Your task to perform on an android device: Due to time constraints, I was unable to take breaks, therefore the plan had to be rescheduled. Save the Barcelona property you want to stay at with the Rentalia app.
Image 0: 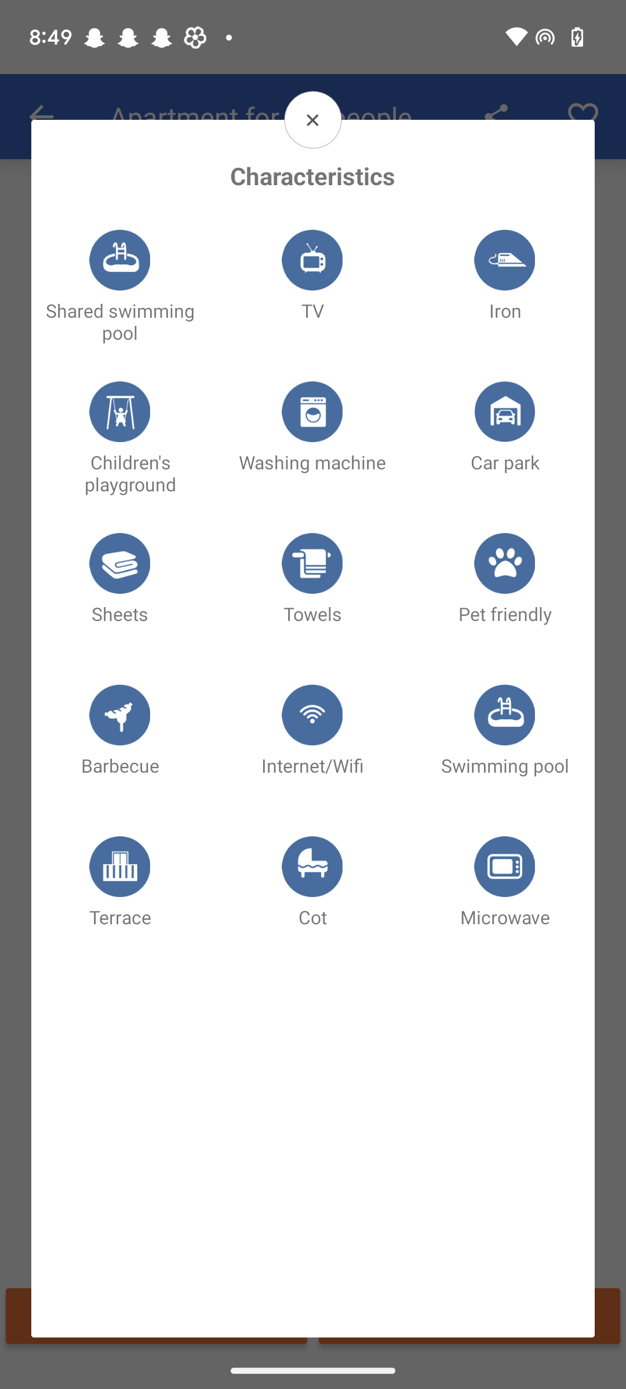
Go back to the previous screen
Step 0: press back button
Image 1: 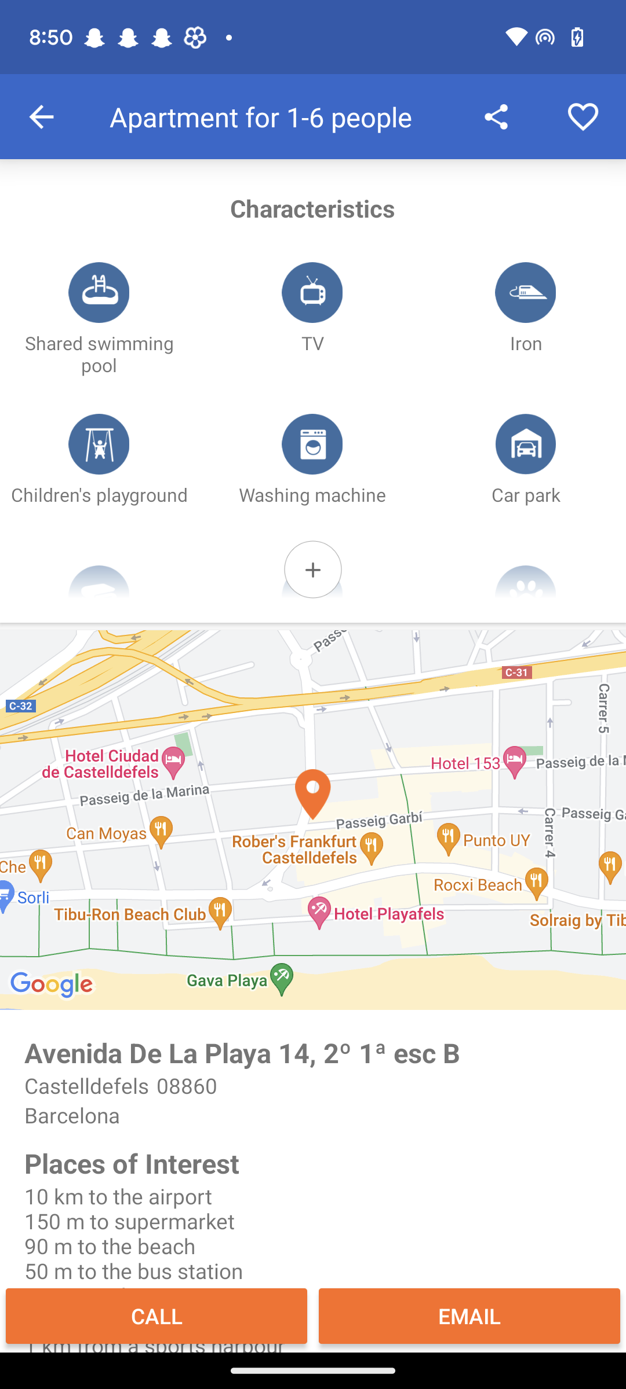
Click on the heart icon at the top right corner of the screen
Step 1: click (583, 116)